Your task to perform on an android device: For later usage, I would want to share my drawing.
Image 1: 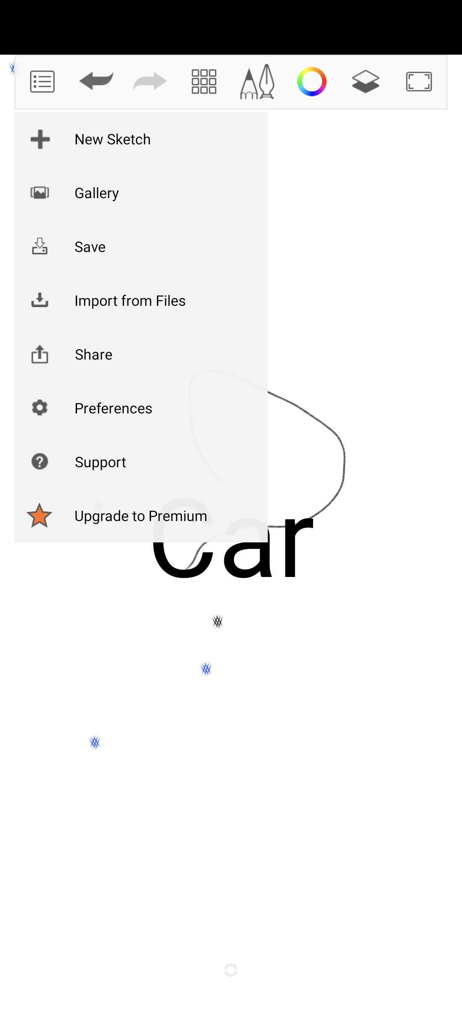
Click on the Share option on the screen.
Step 1: click (140, 354)
Image 2: 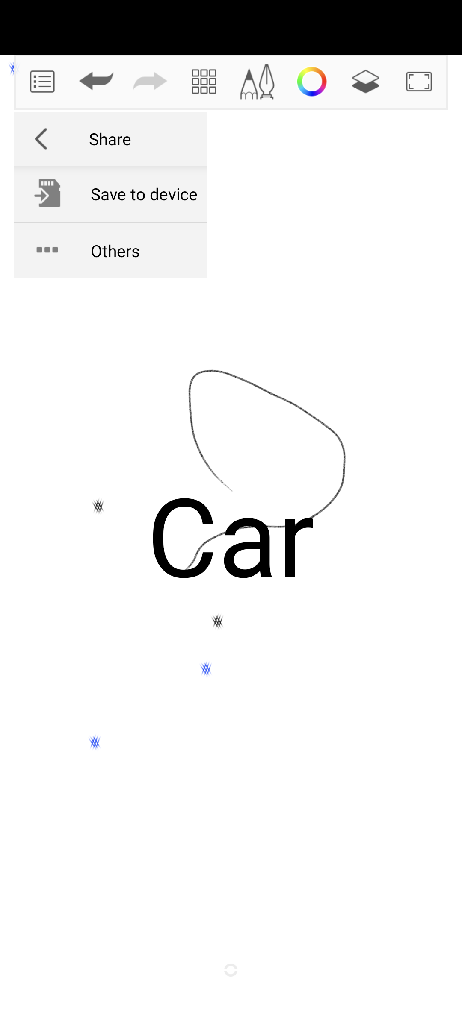
Click on the Save to device option on the screen.
Step 2: click (144, 193)
Image 3: 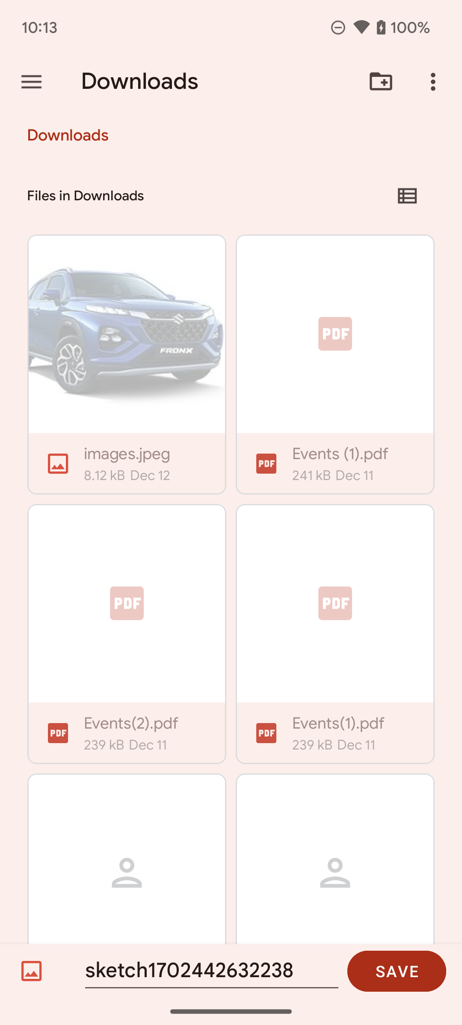
Click on the save option on the bottom right corner of the screen.
Step 3: click (397, 971)